Your task to perform on an android device: Open the FormsApp app, Preview the test form
Image 0: 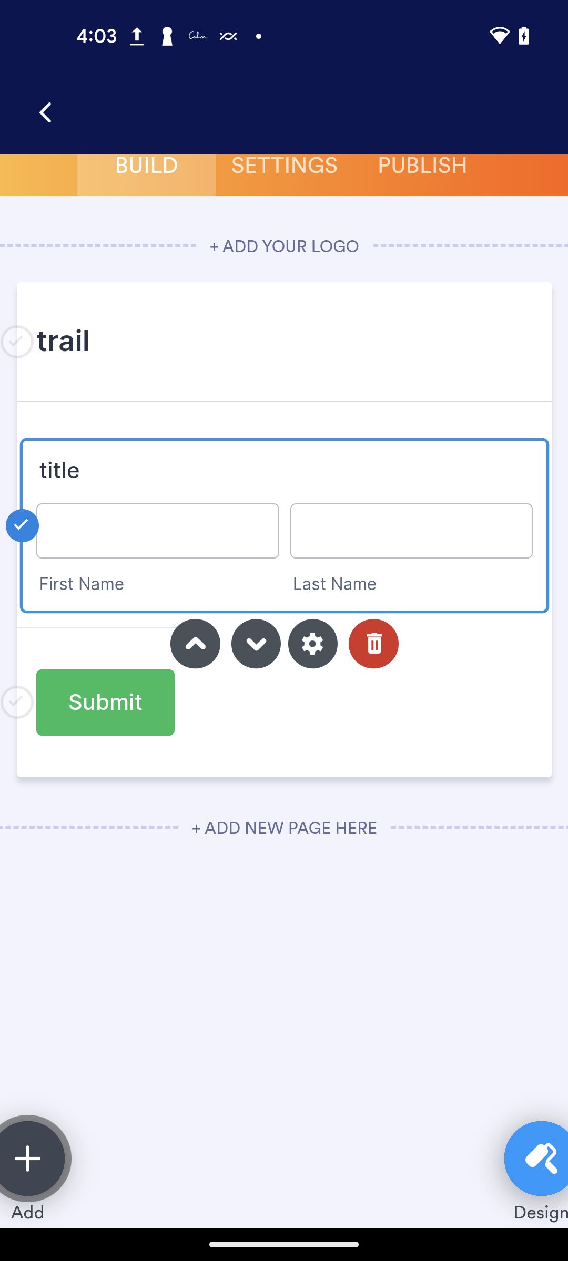
Open the FormsApp app
Step 0: open app "FormsApp"